Your task to perform on an android device: Go to the Taskeet app and set supermarket shopping to repeat it daily
Image 0: 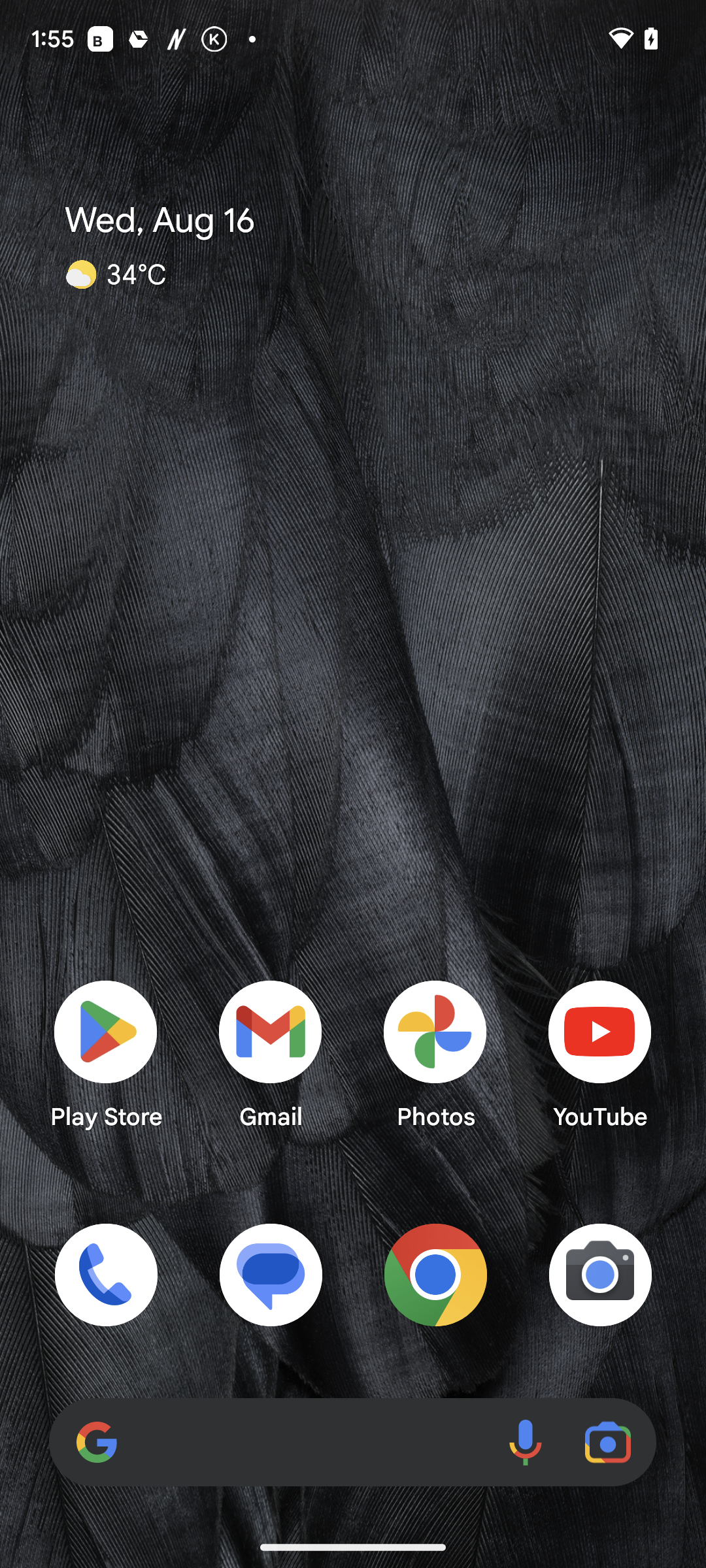
Open the Taskeet app
Step 0: open app "Taskeet"
Image 1: 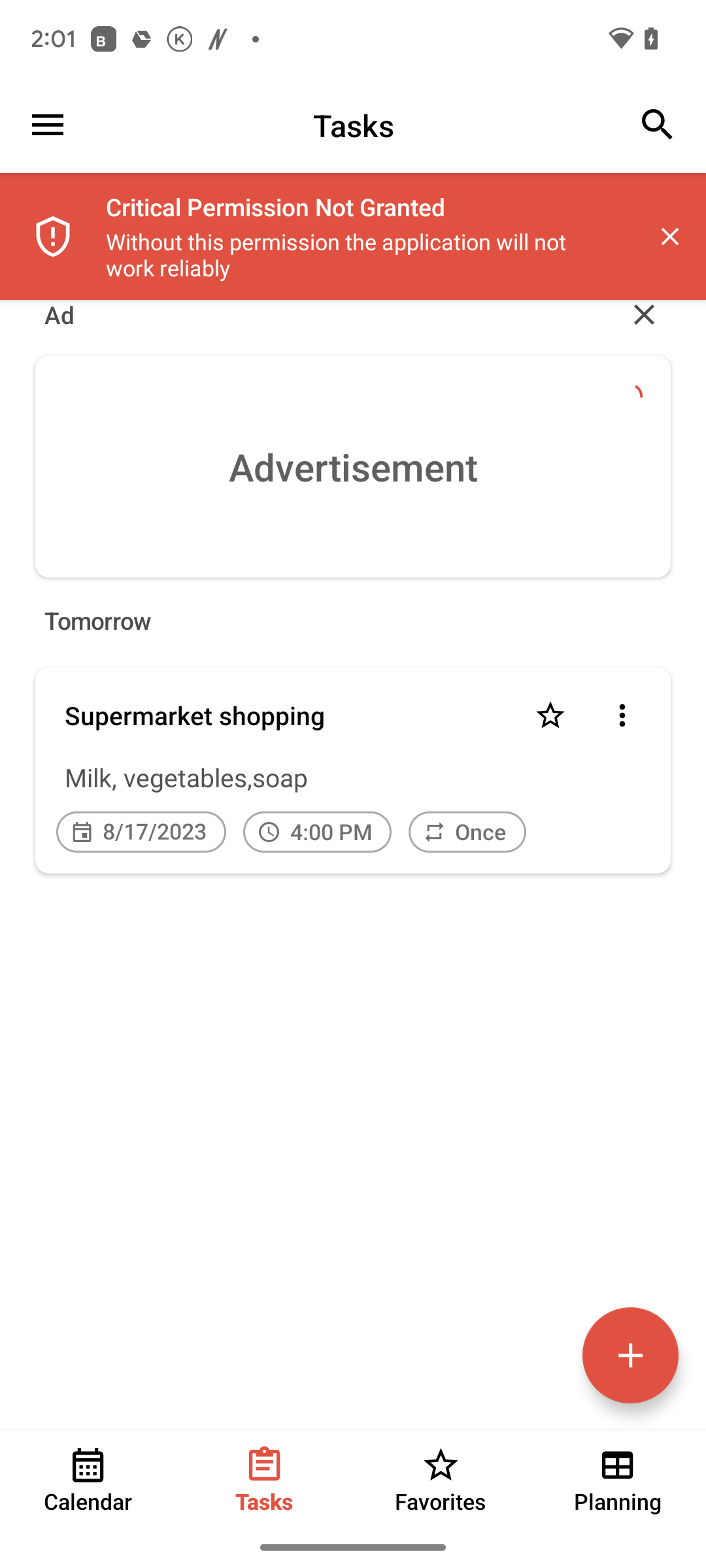
Click on Supermarket shopping
Step 1: click (285, 715)
Image 2: 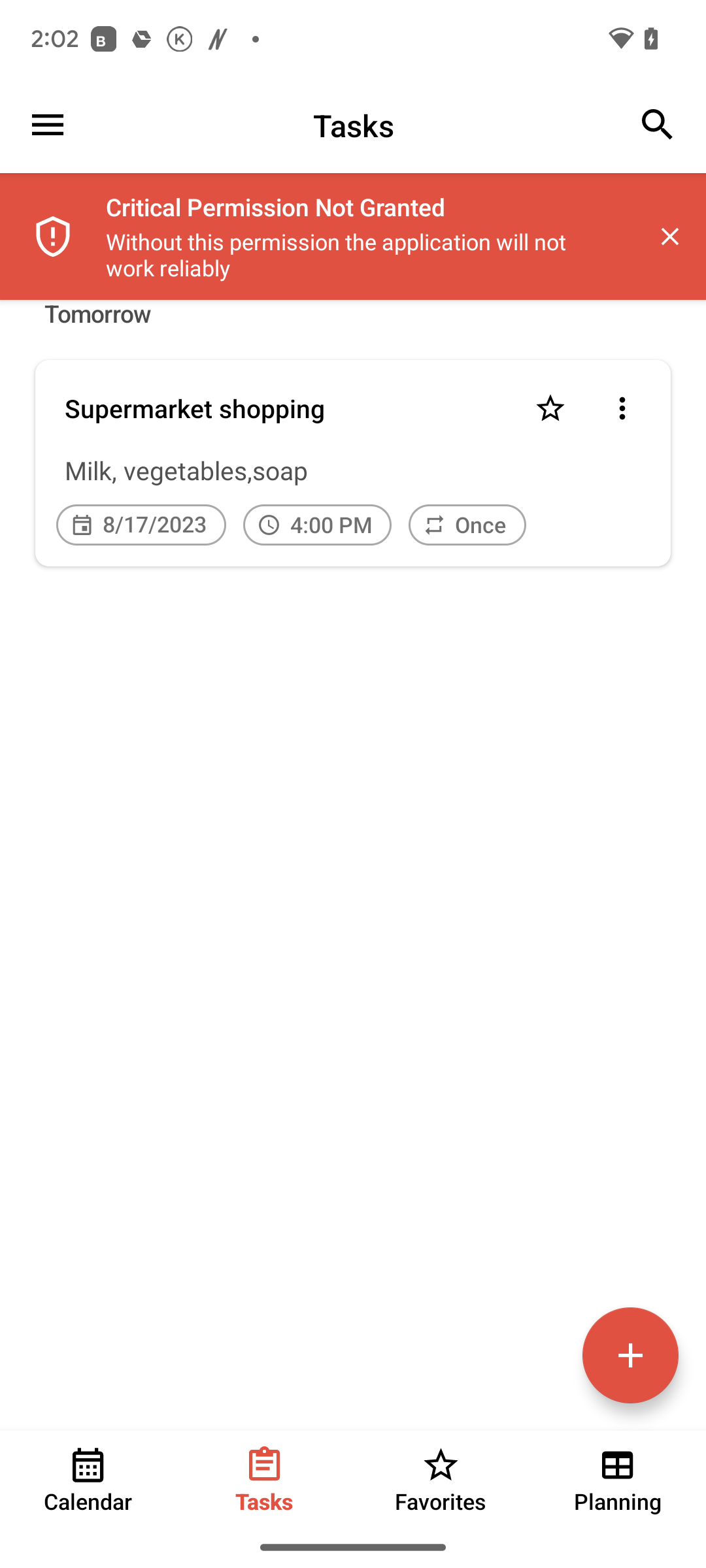
Click on Supermarket shopping
Step 2: click (285, 408)
Image 3: 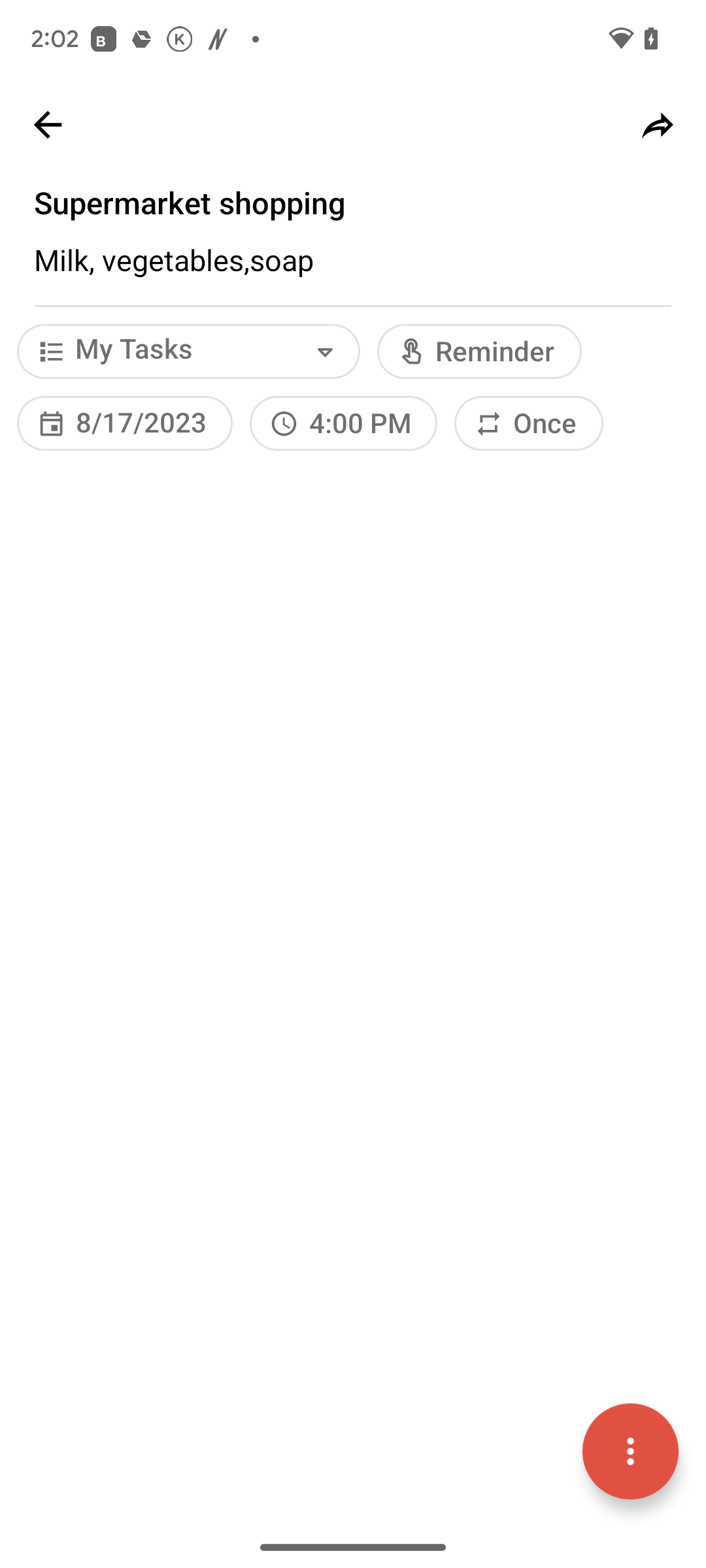
Click on the repeat icon on the right side of the screen
Step 3: click (520, 424)
Image 5: 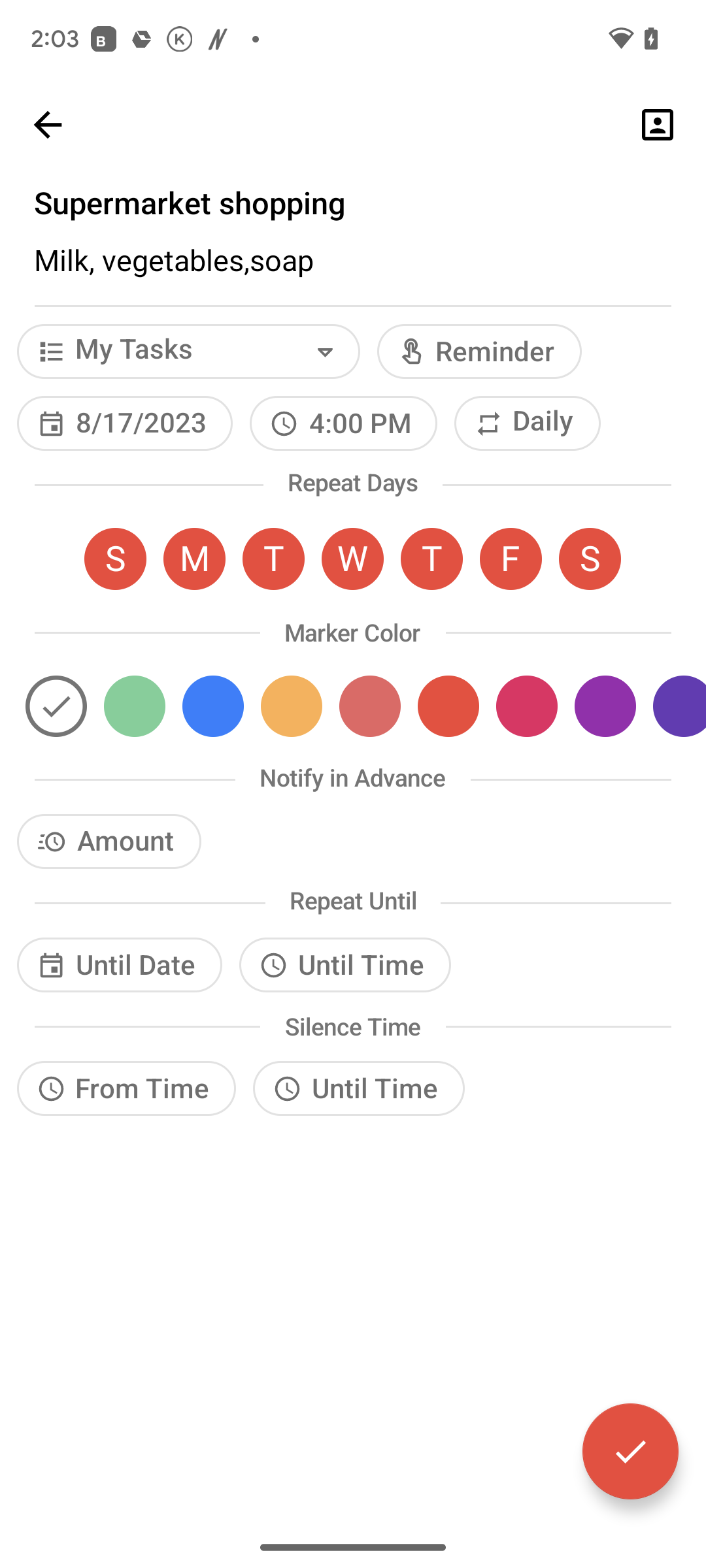
Click on the tick icon at the bottom right corner of the screen
Step 5: click (624, 1458)